Your task to perform on an android device: Open the Code Editor app , Higlight the code according to language's syntax in paragraph file
Image 0: 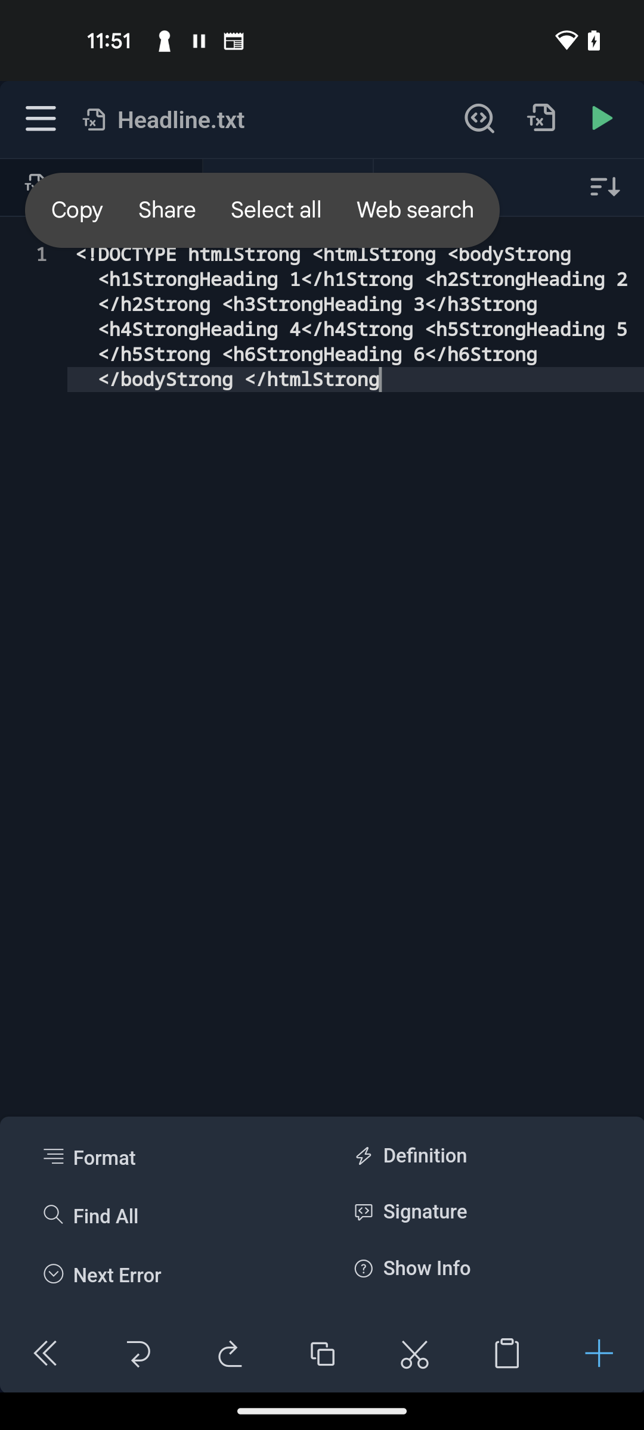
Open the Code Editor app
Step 0: open app "Code Editor"
Image 1: 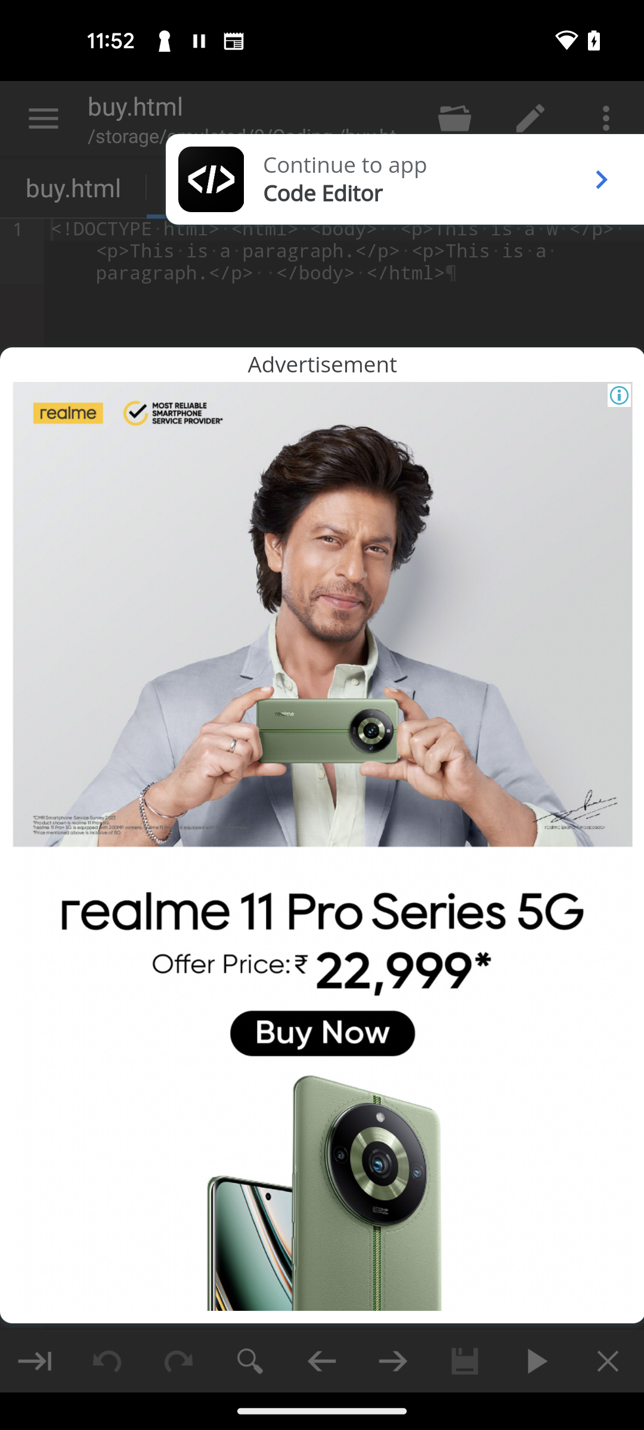
Click on the Continue to app
Step 1: click (345, 165)
Image 2: 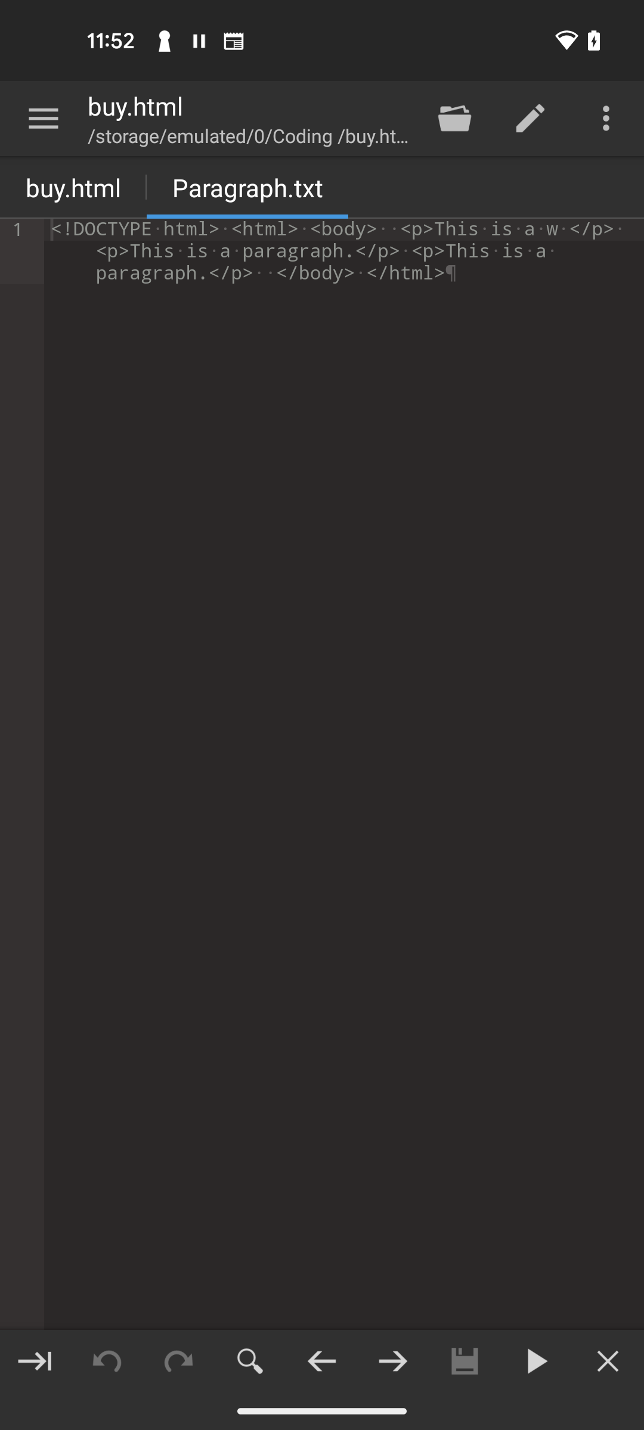
Click on the three dot's at the top right corner of the screen
Step 2: click (606, 119)
Image 3: 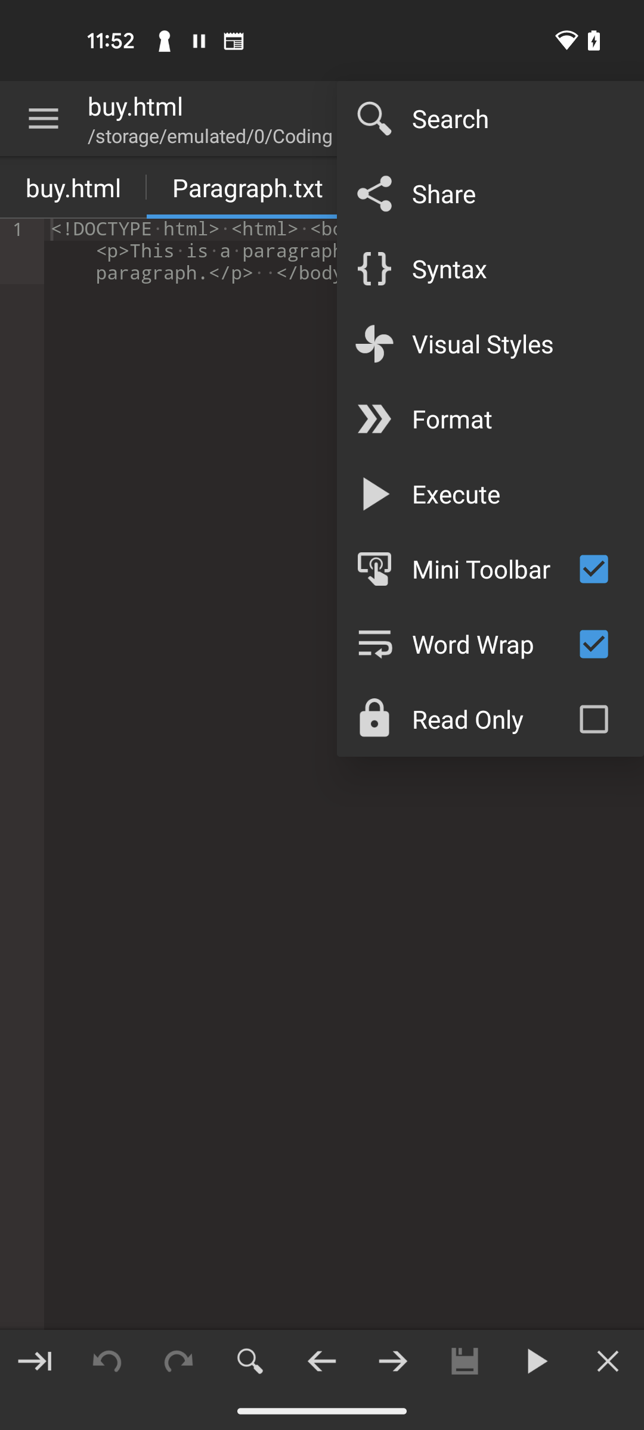
Click on the Syntax at the pop up window
Step 3: click (515, 268)
Image 4: 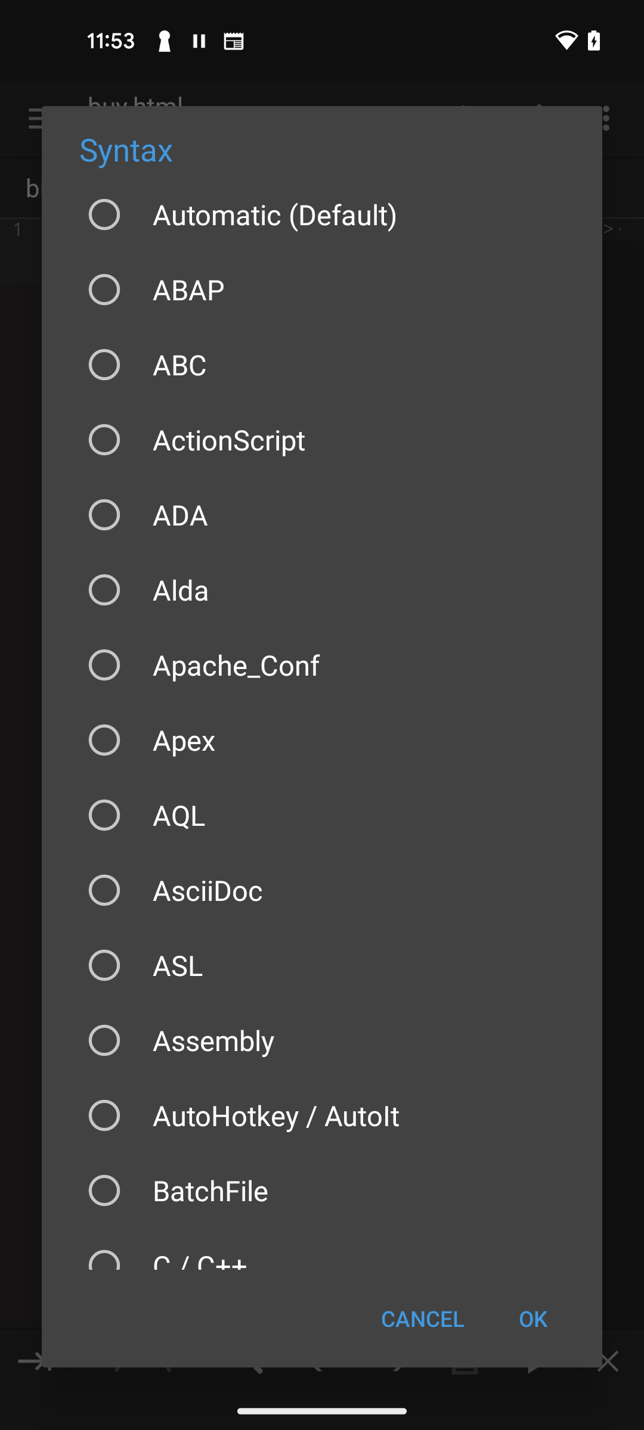
Scroll down to view HTML 
Step 4: scroll down
Image 5: 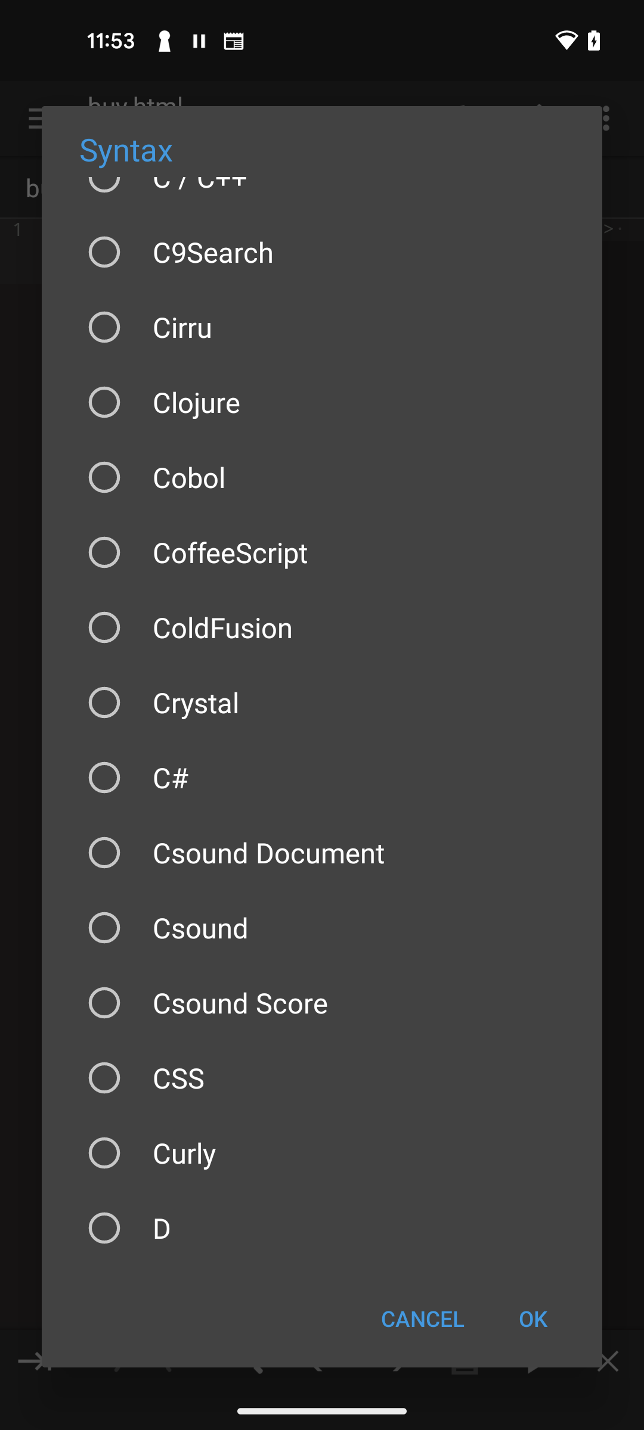
Scroll down to view HTML 
Step 5: scroll down
Image 6: 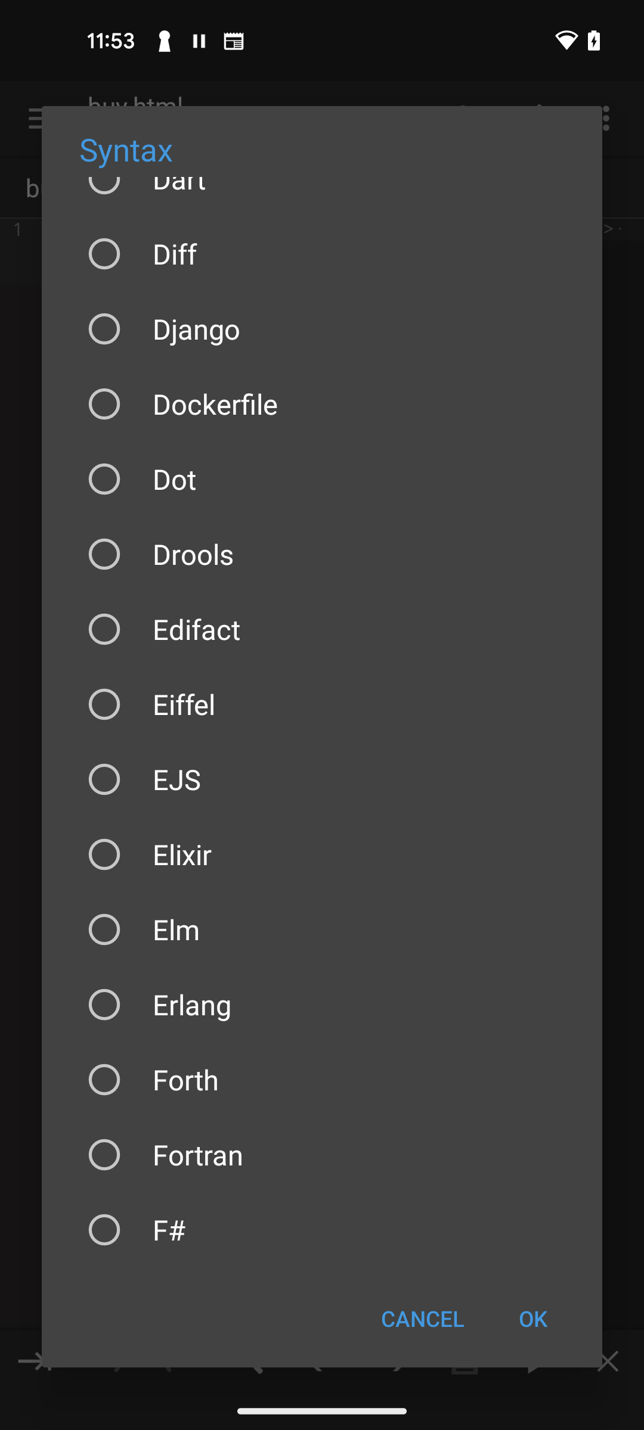
Scroll down to view HTML 
Step 6: scroll down
Image 7: 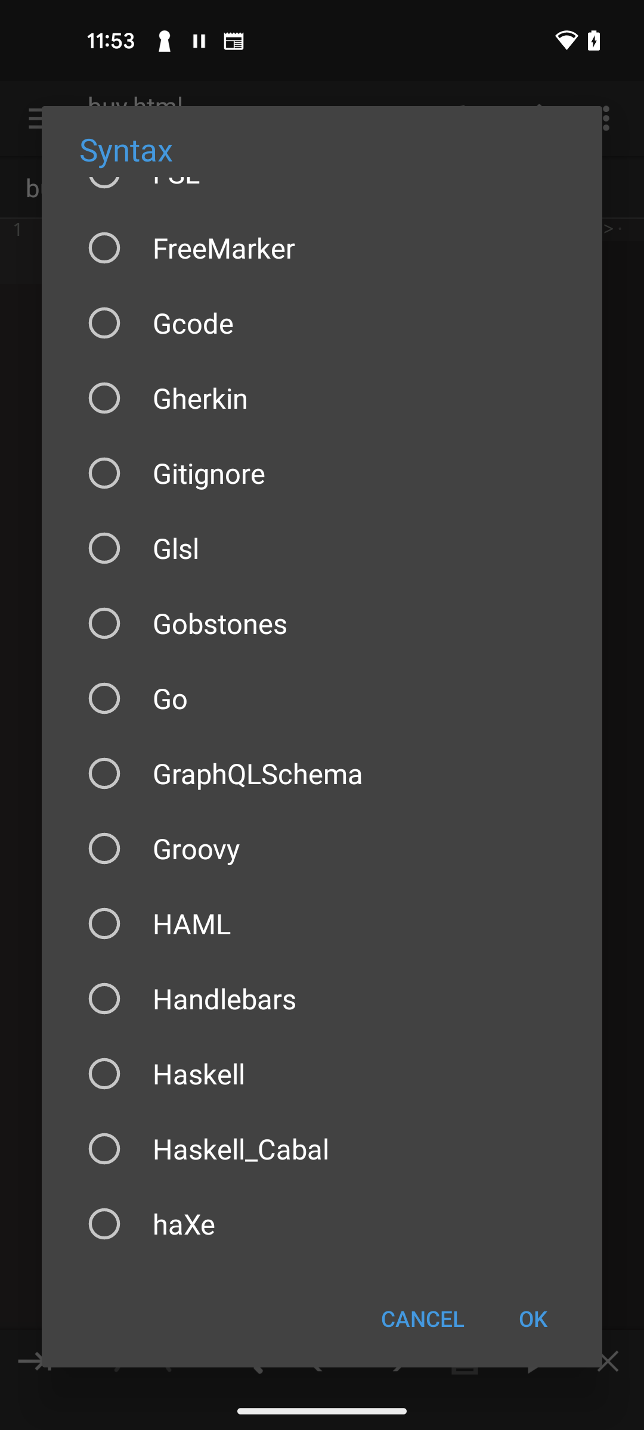
Scroll down to view HTML 
Step 7: scroll down
Image 8: 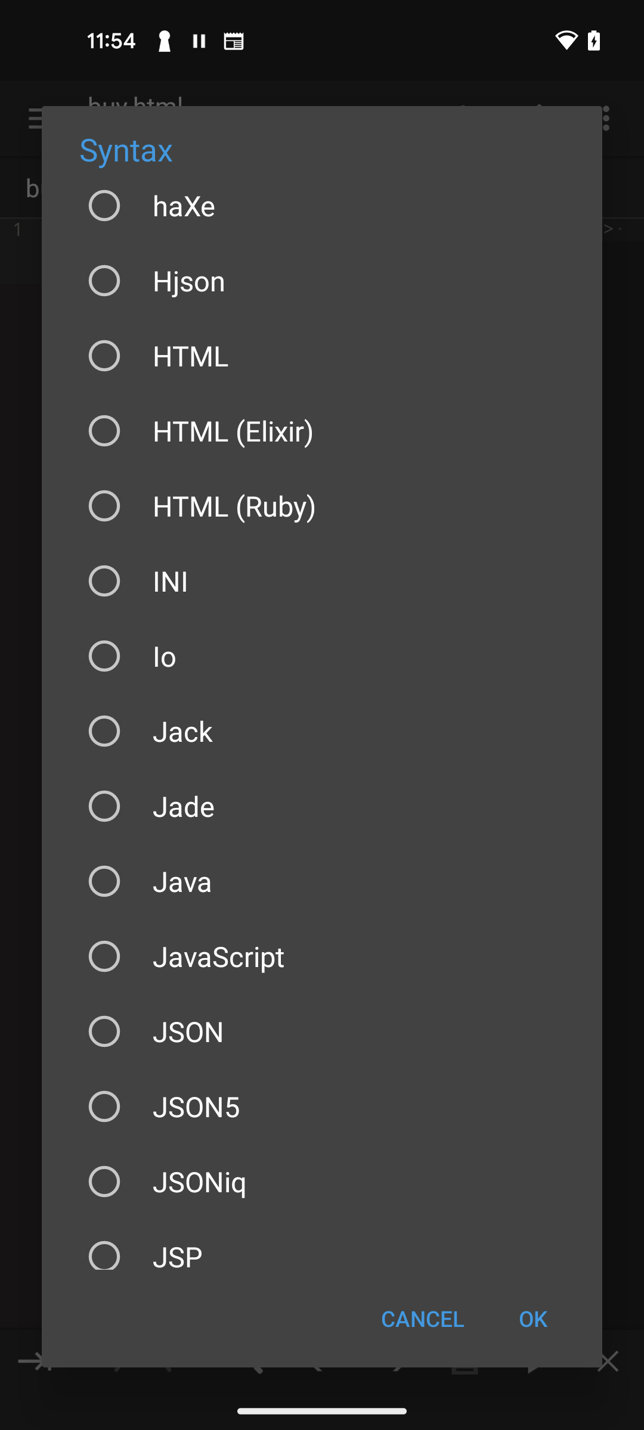
Click on the HTML 
Step 8: click (347, 355)
Image 9: 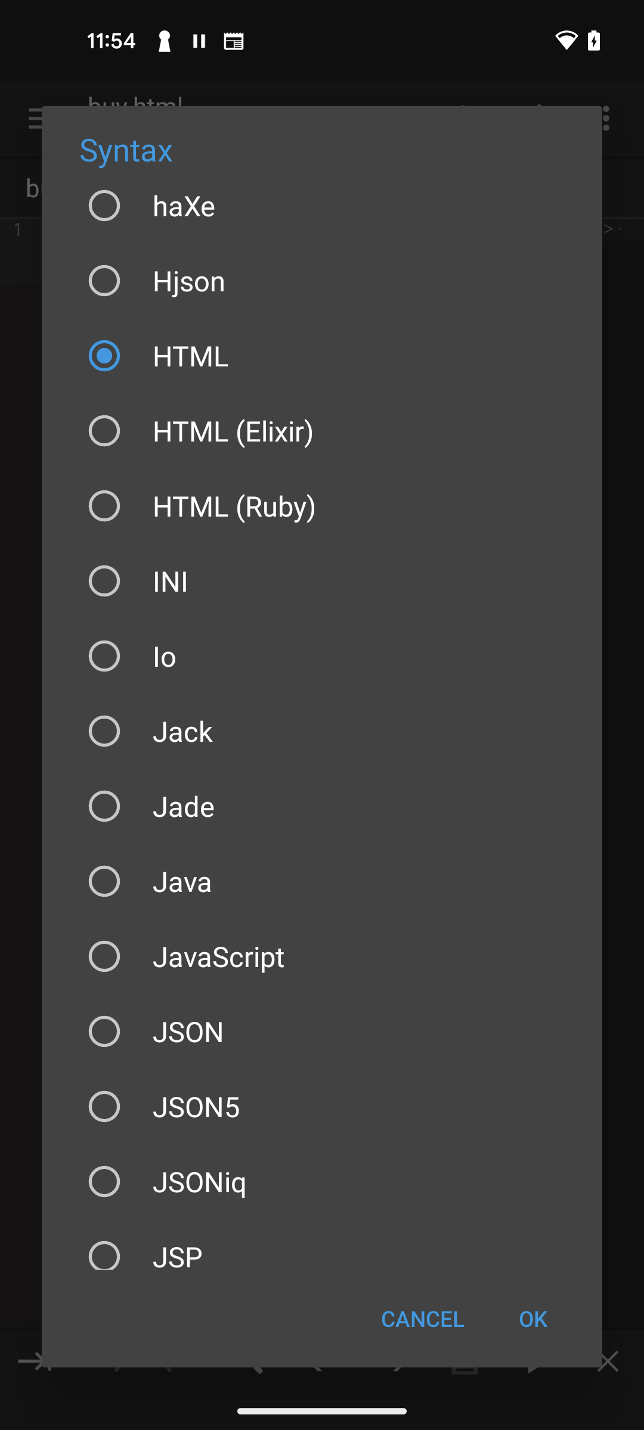
Click on the OK at the bottom right of the screen
Step 9: click (532, 1318)
Image 10: 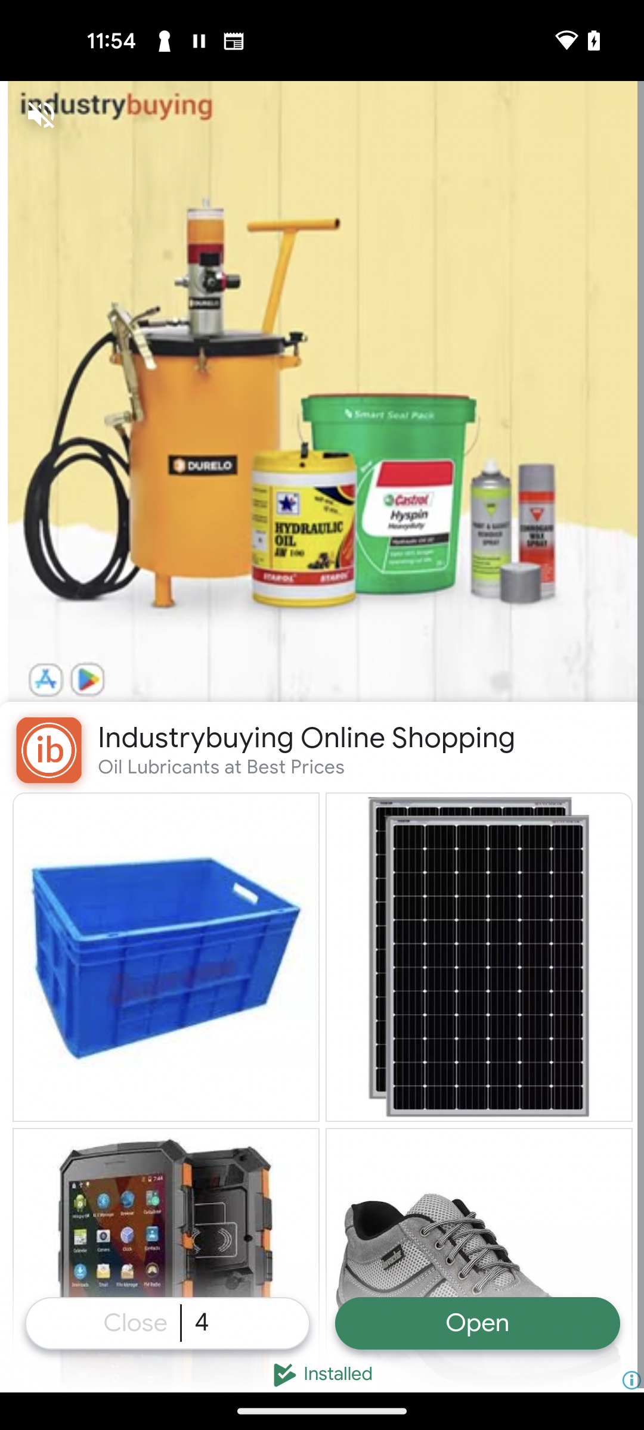
Click on the OK at the bottom right of the screen
Step 10: wait
Image 11: 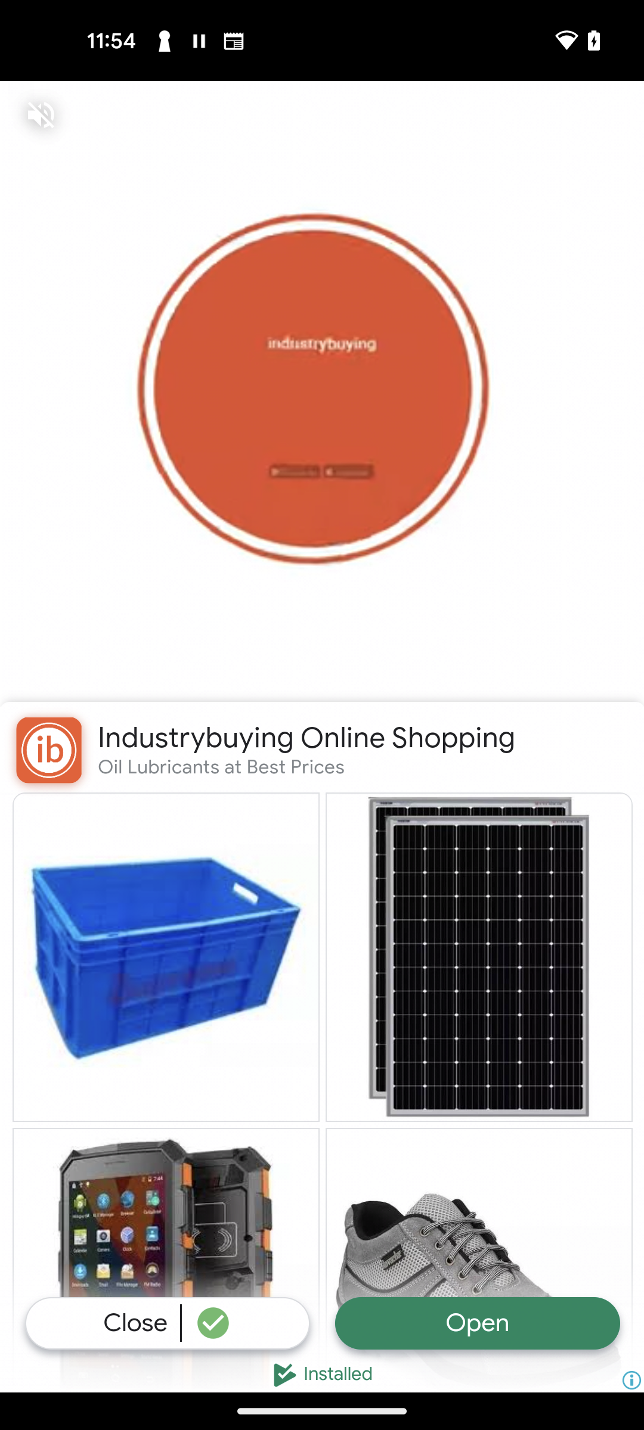
Click on the Close button at the bottom left of the screen
Step 11: click (135, 1322)